Your task to perform on an android device: Check for the care tips of the Holy basil in the Plantum app.
Image 0: 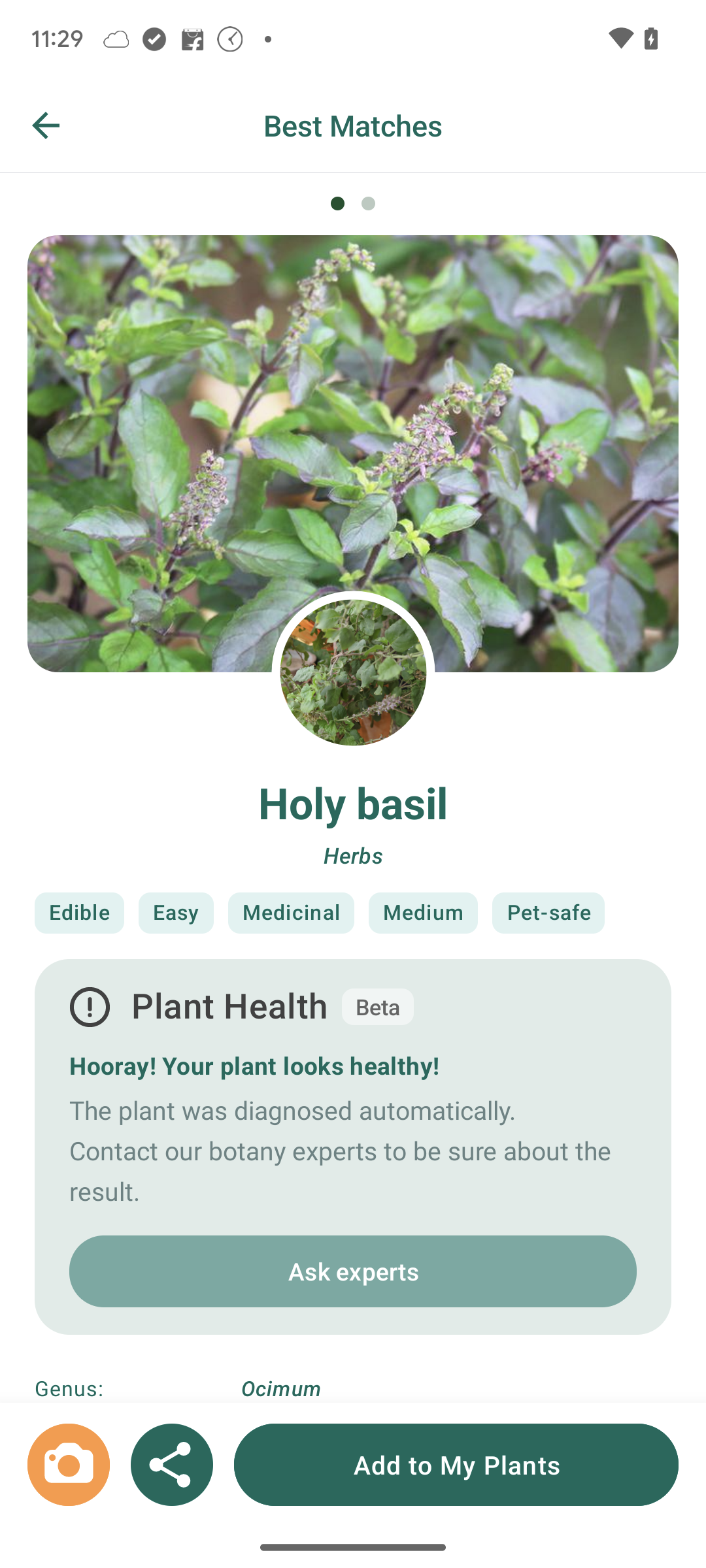
Swipe down to view the entire guide.
Step 0: wait
Image 1: 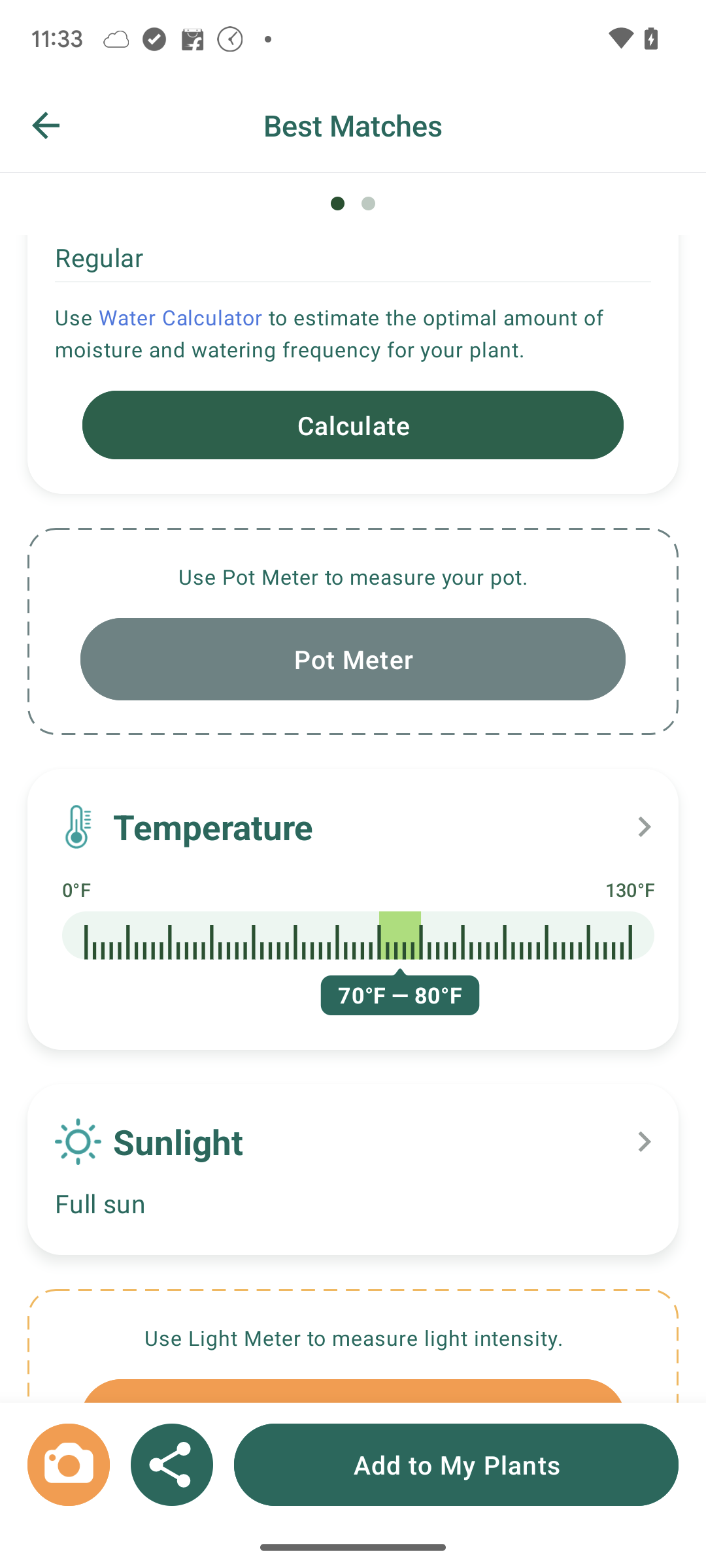
Swipe down again to view the entire message.
Step 1: scroll down